Your task to perform on an android device: i  want to change first recording title to "forever" using smart recorder app
Image 0: 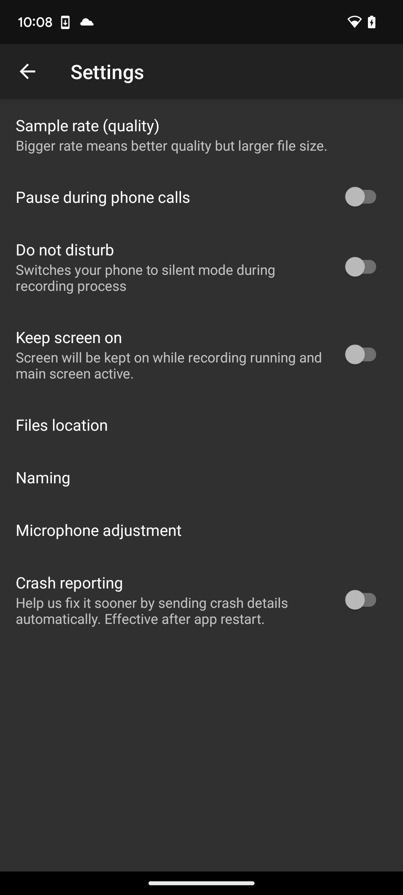
click on the back page icon ( backward arrow ) at the upper left corner of the screen 
Step 0: click (27, 71)
Image 1: 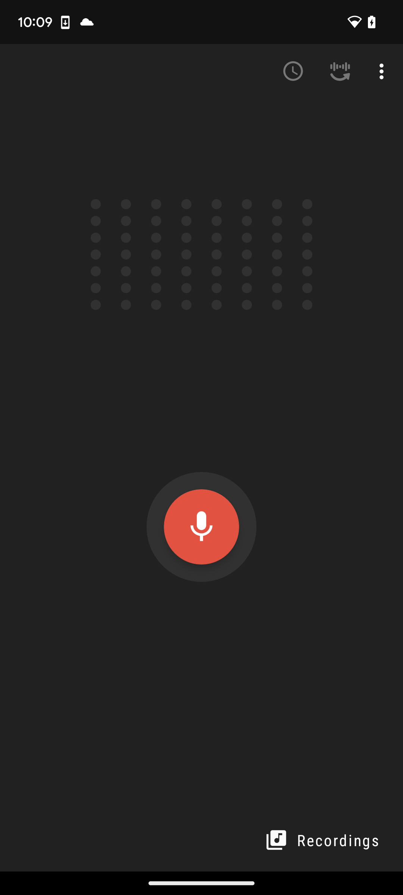
click on recordings option at lower right corner of the screen to view recordings list 
Step 1: click (324, 840)
Image 2: 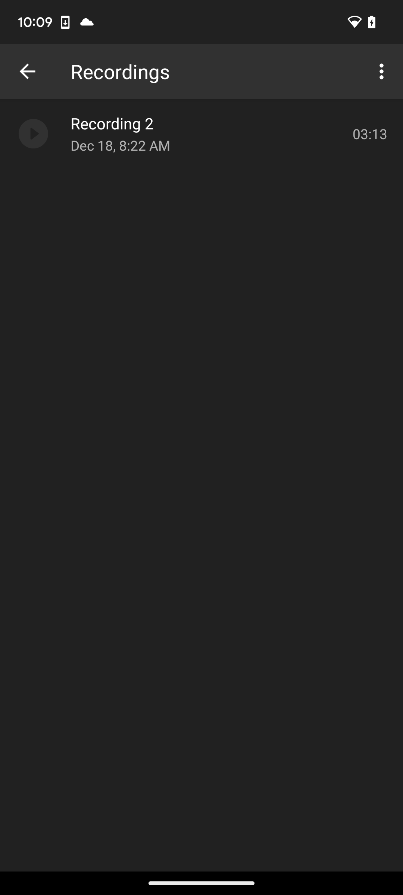
click on the first option at the top of the screen to see more available options  
Step 2: click (209, 123)
Image 3: 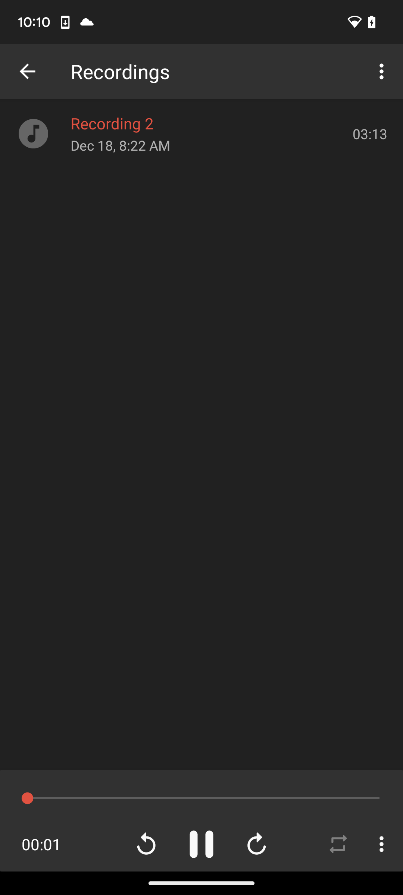
click on the vertical three dot lines button at the lower right corner of the screen 
Step 3: click (381, 844)
Image 4: 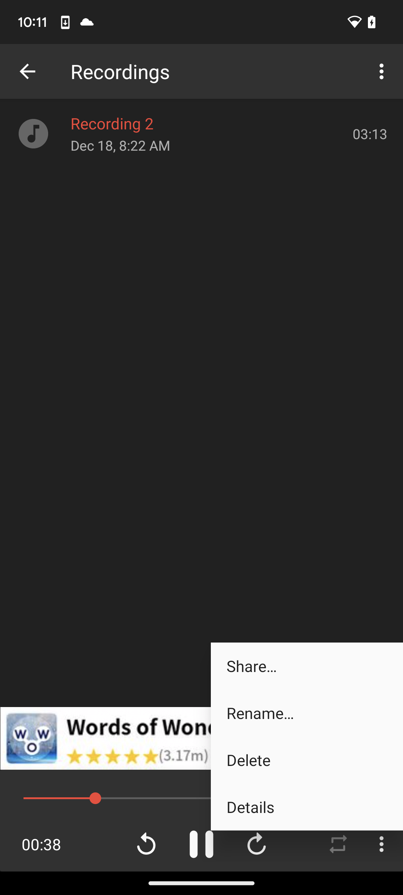
click on rename option ( top second button) at lower right corner of the screen to label an audio file 
Step 4: click (307, 713)
Image 5: 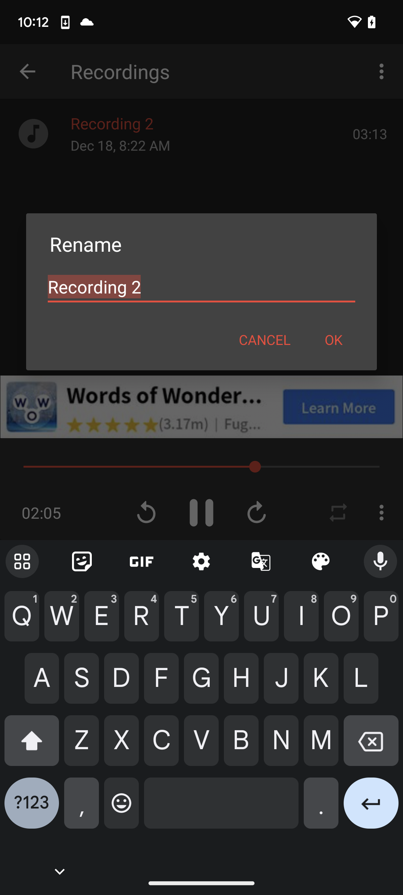
click on the backward button  at the lower right corner of the screen from pop up window to rename the audio file 
Step 5: click (371, 746)
Image 6: 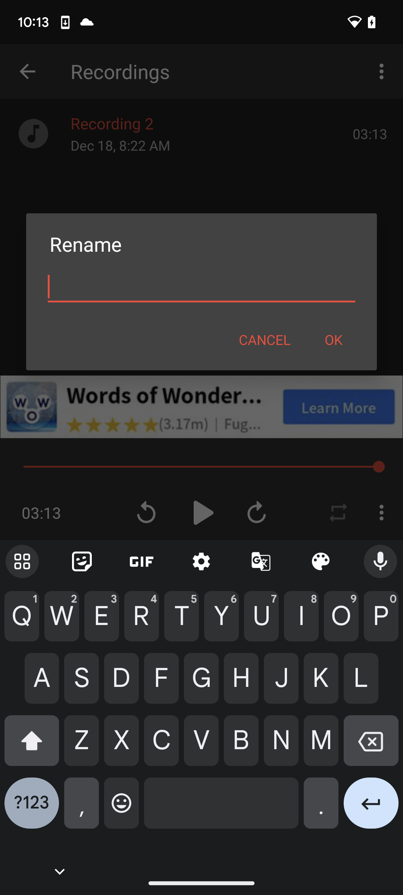
type "Forever" in rename column at pop up window 
Step 6: type "forever"
Image 7: 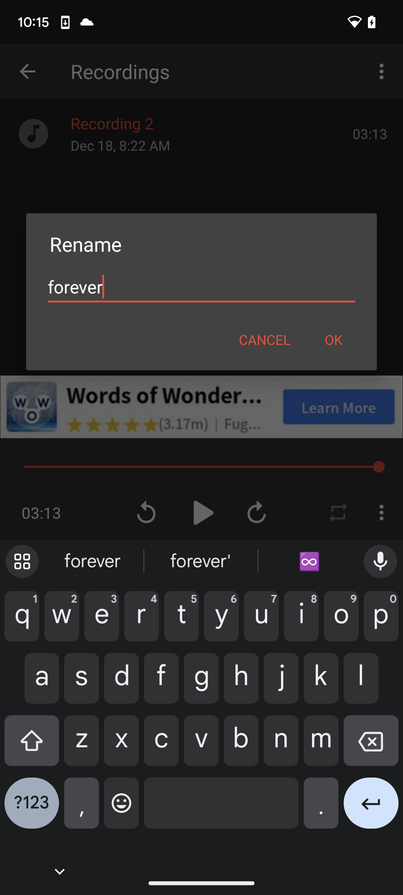
click ok button  at center of the screen 
Step 7: click (333, 339)